Your task to perform on an android device: Open the Flora app and get an inspiration article for "How to Grow Arugula".
Image 0: 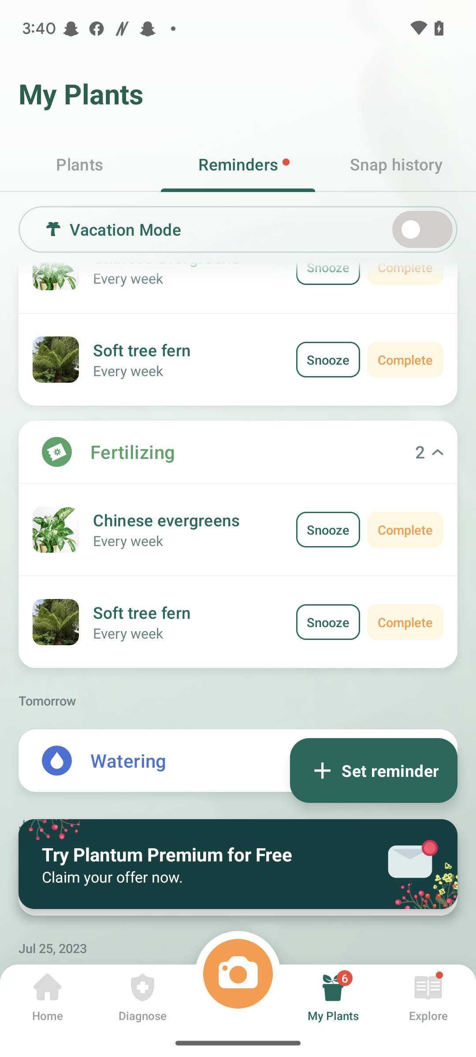
Open the Flora app 
Step 0: open app "Flora"
Image 1: 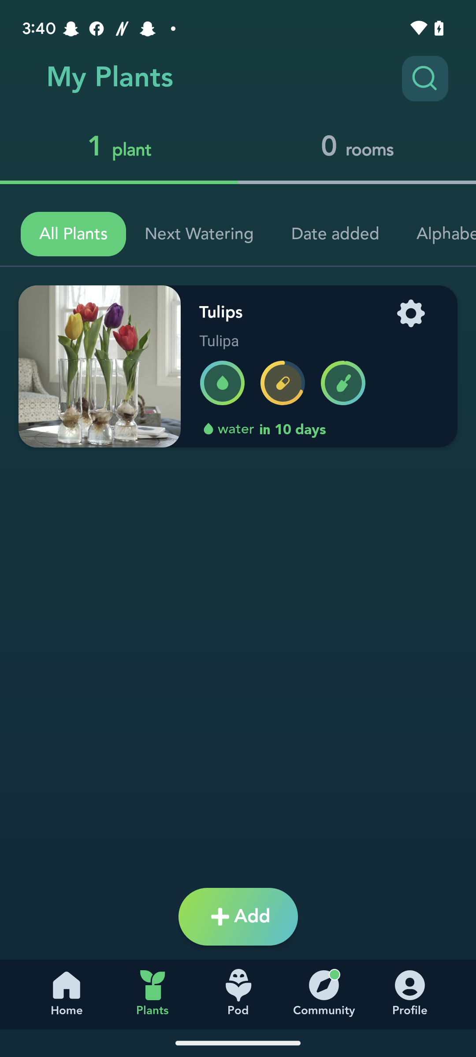
Click on the home tab at the bottom left corner of the screen
Step 1: click (66, 994)
Image 2: 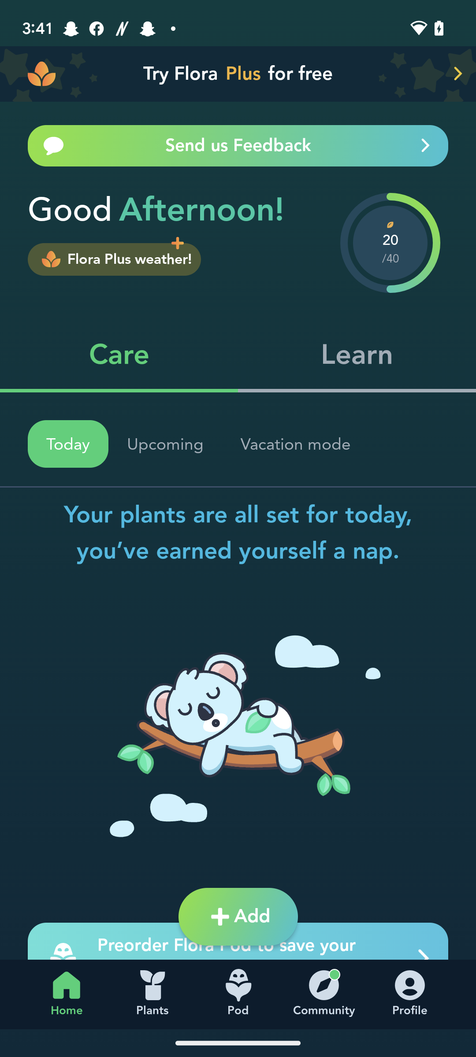
Go to the learn section
Step 2: click (357, 361)
Image 3: 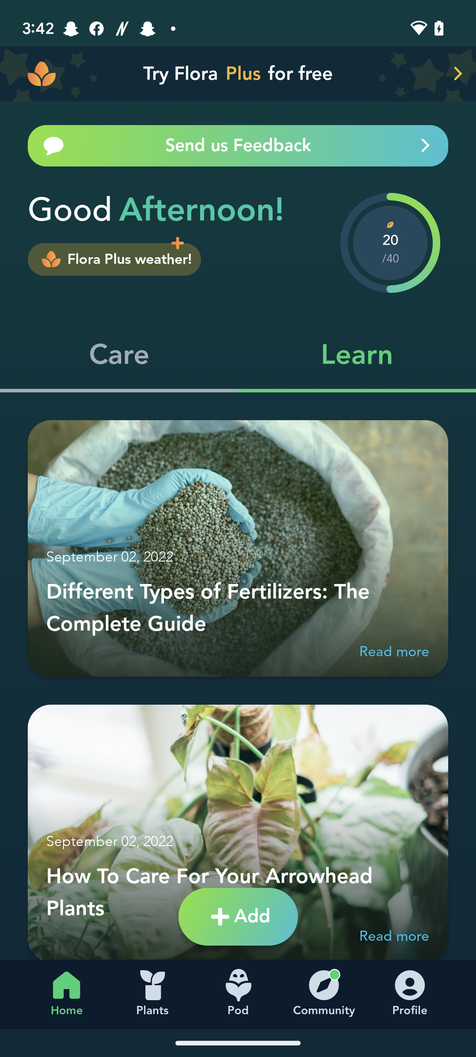
Swipe up to view "How to Grow Arugula"
Step 3: scroll down
Image 4: 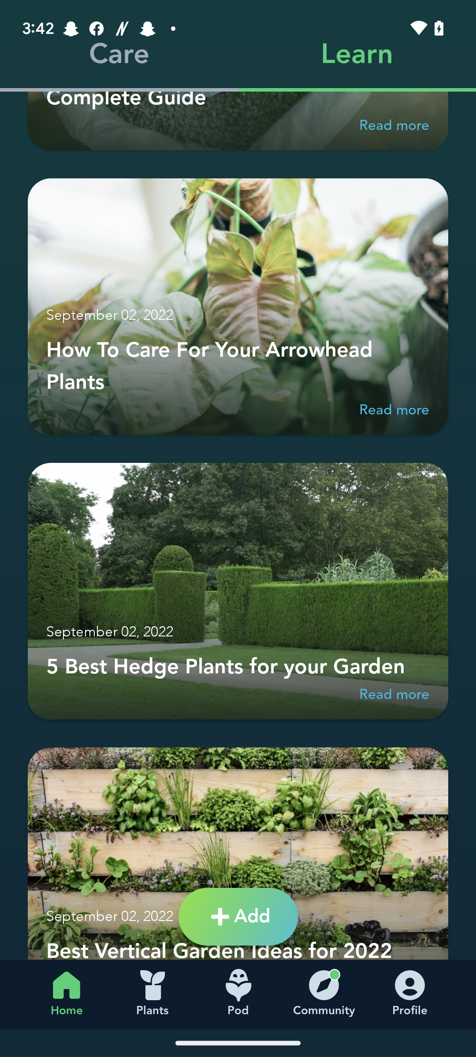
Swipe up to view "How to Grow Arugula"
Step 4: scroll down
Image 5: 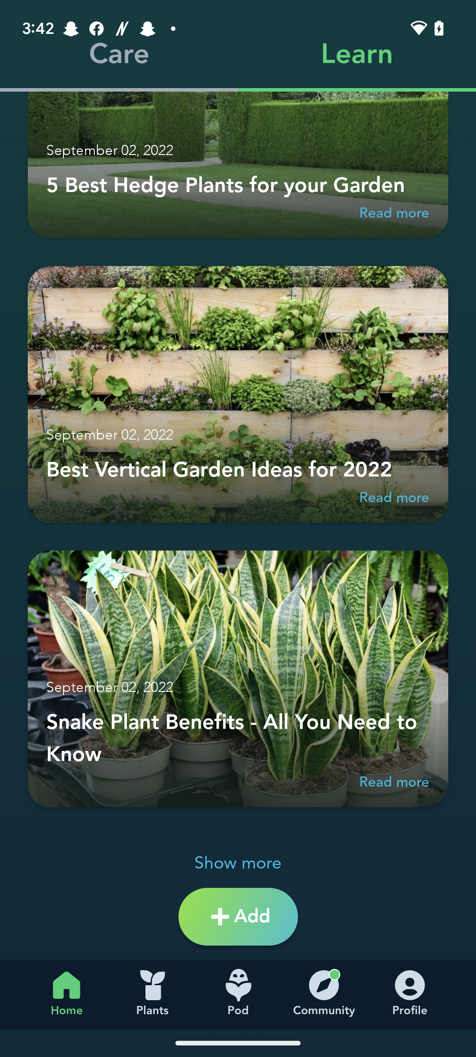
Click on the show more button
Step 5: click (238, 862)
Image 6: 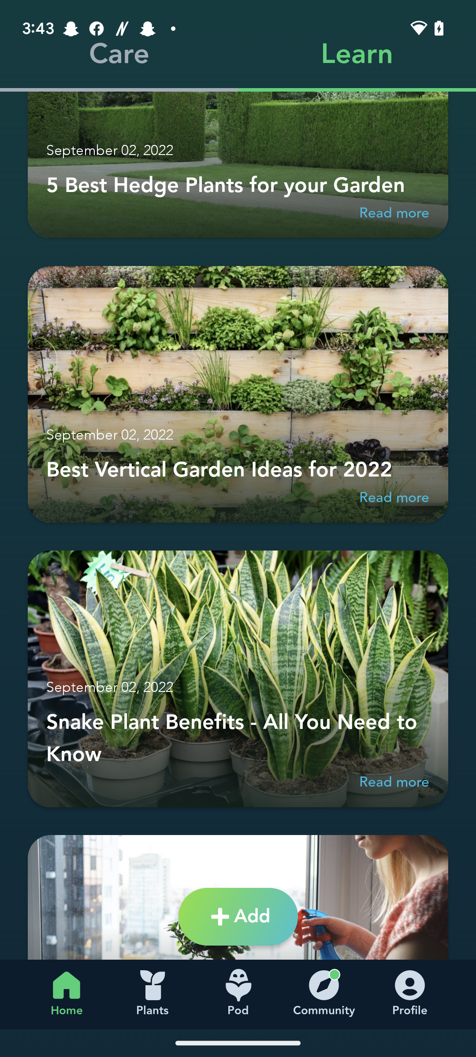
Swipe up to view "How to Grow Arugula"
Step 6: scroll down
Image 7: 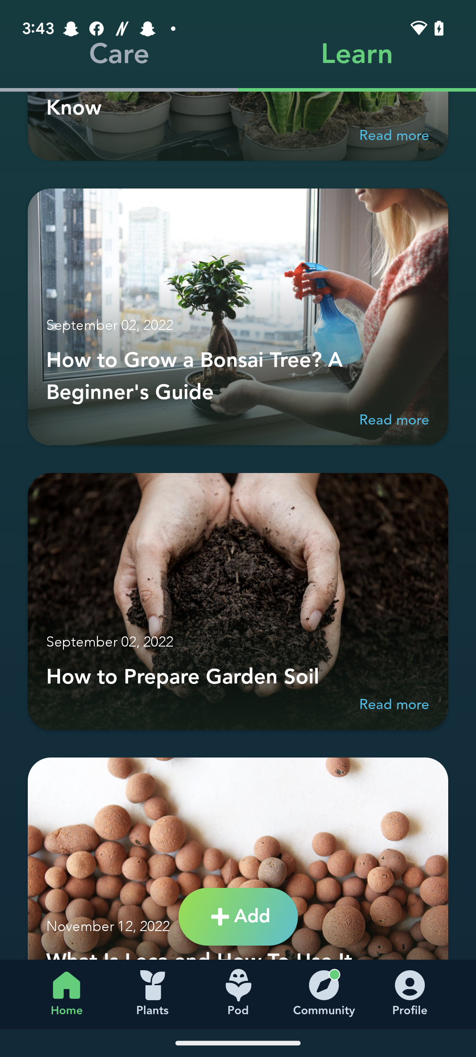
Swipe up to view "How to Grow Arugula"
Step 7: scroll down
Image 8: 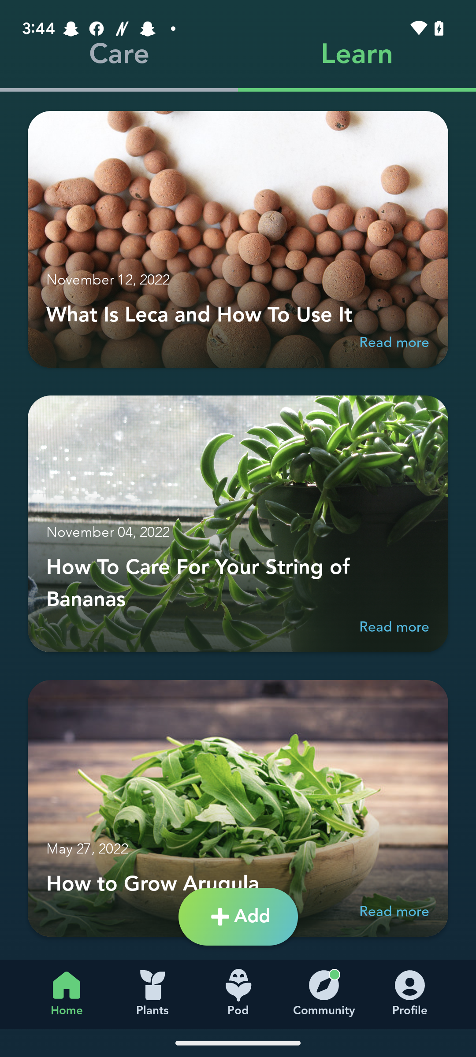
Swipe up to view "How to Grow Arugula"
Step 8: scroll down
Image 9: 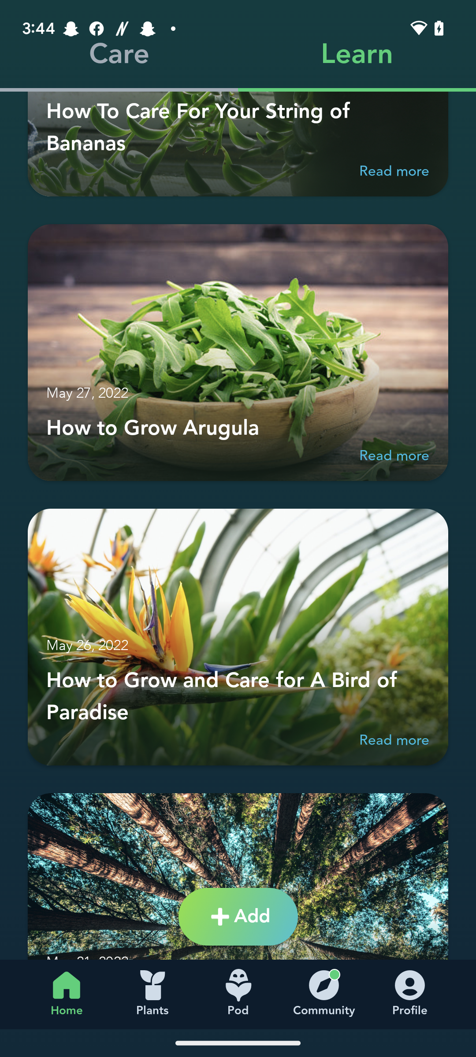
Open the article "How to Grow Arugula"
Step 9: click (238, 352)
Image 10: 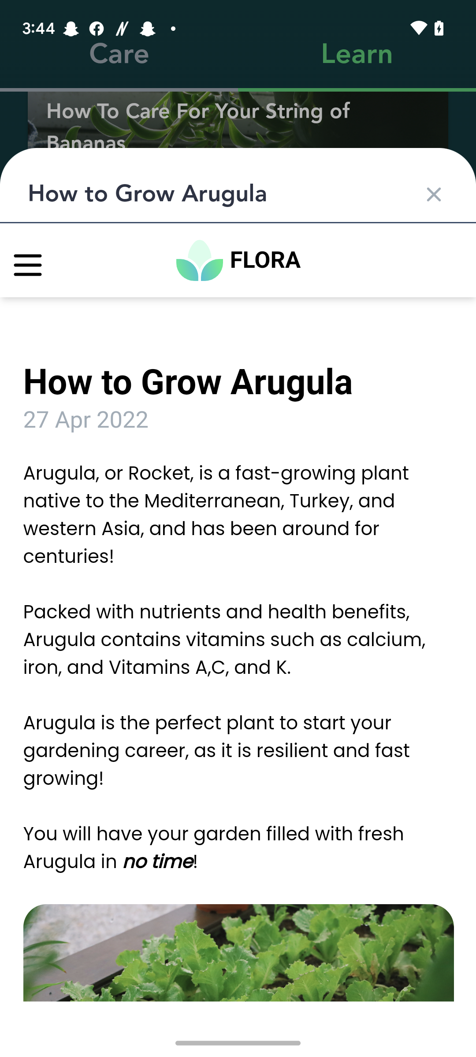
Swipe up to read the article
Step 10: scroll down
Image 11: 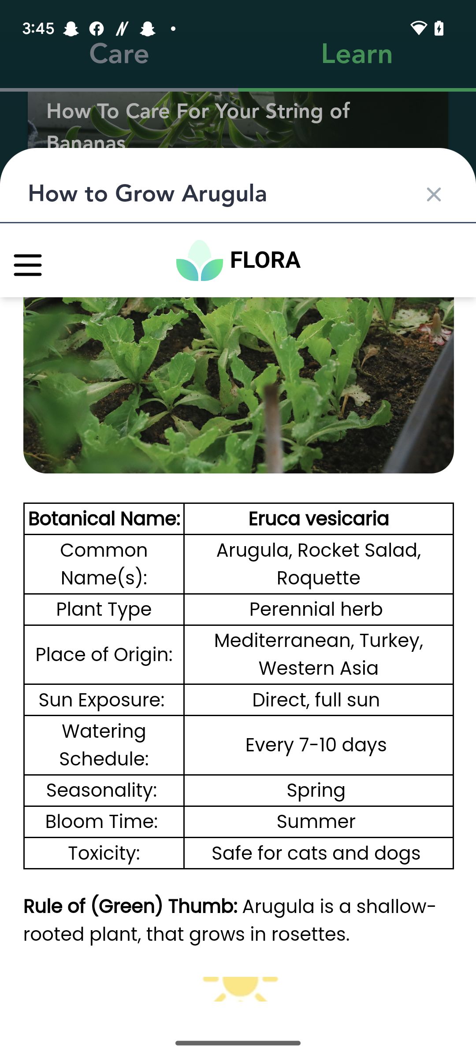
Swipe up to read the article
Step 11: scroll down
Image 12: 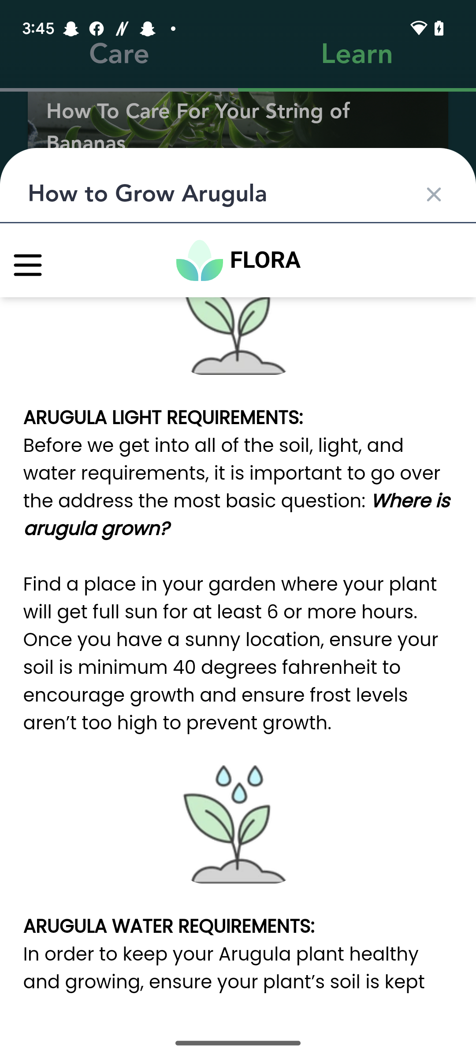
Swipe up to read the article
Step 12: scroll down
Image 13: 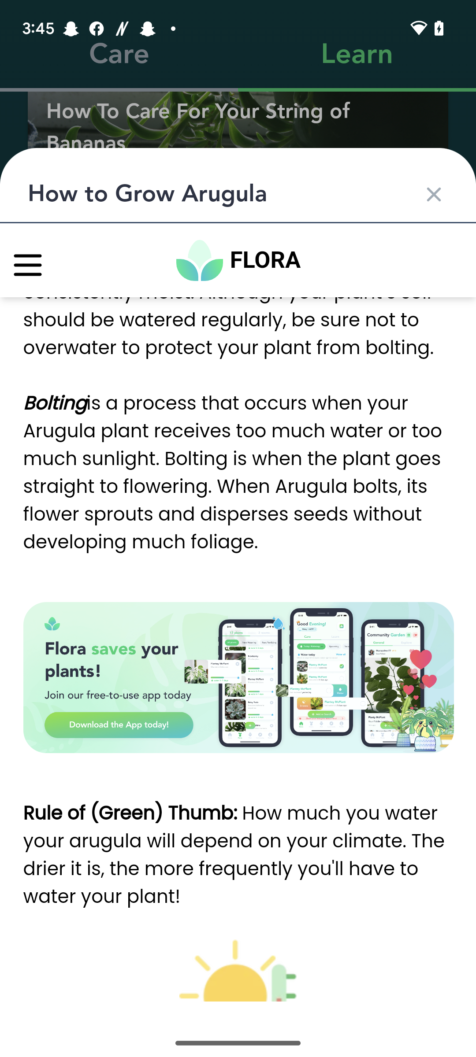
Swipe up to read the article
Step 13: scroll down
Image 14: 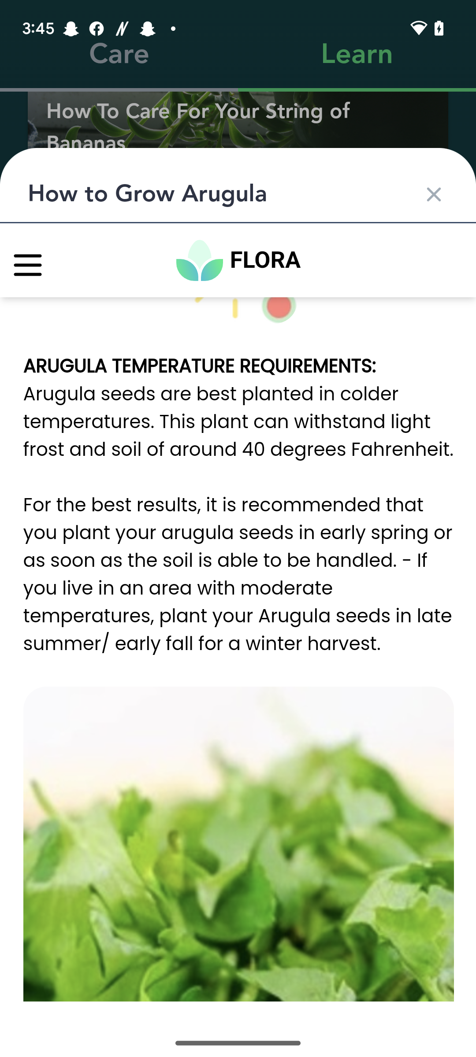
Swipe up to read the article
Step 14: scroll down
Image 15: 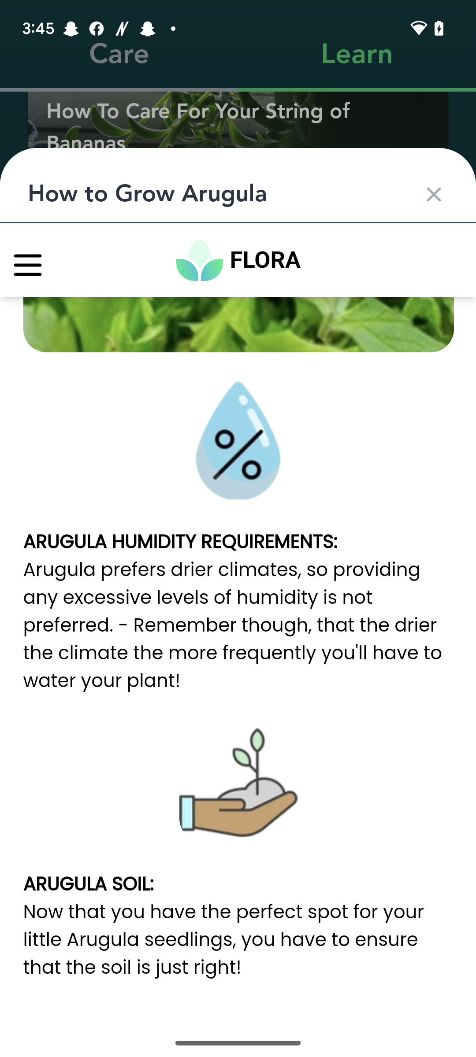
Swipe up to read the article
Step 15: scroll down
Image 16: 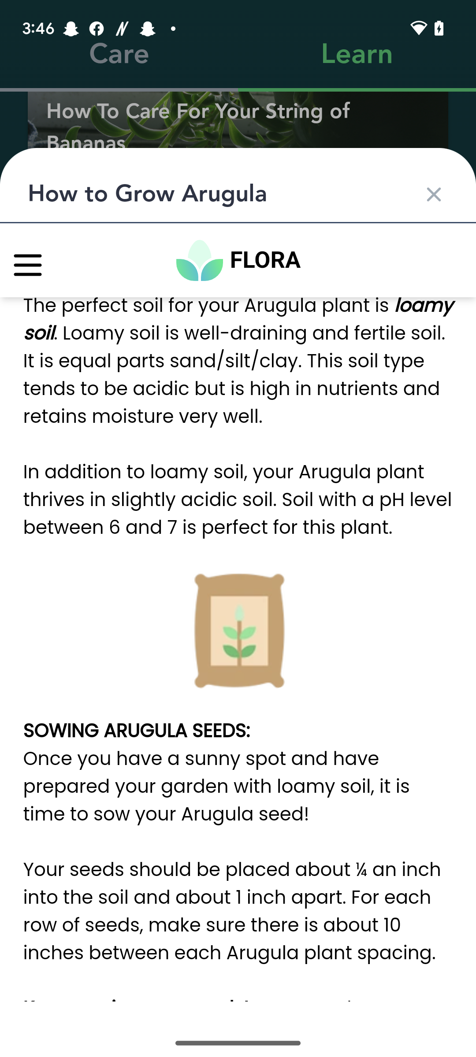
Swipe up to read the article
Step 16: scroll down
Image 17: 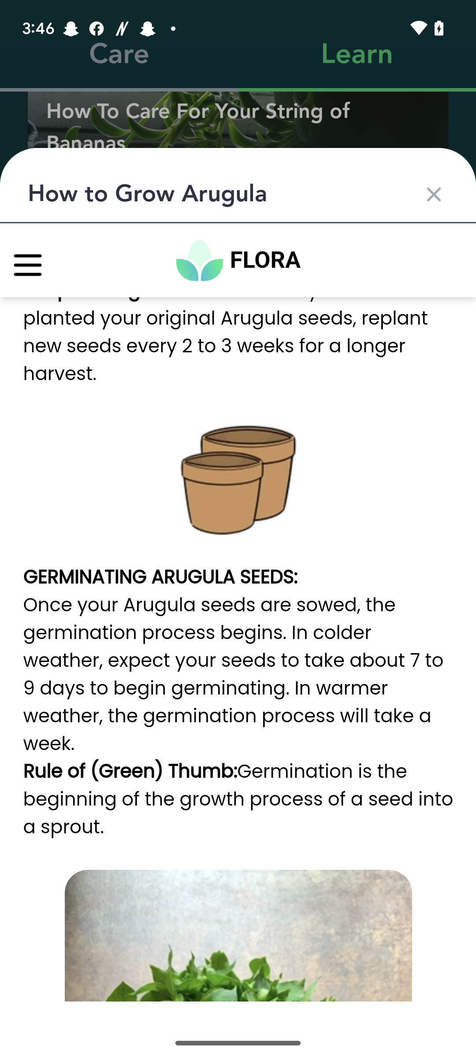
Swipe up to read the article
Step 17: scroll down
Image 18: 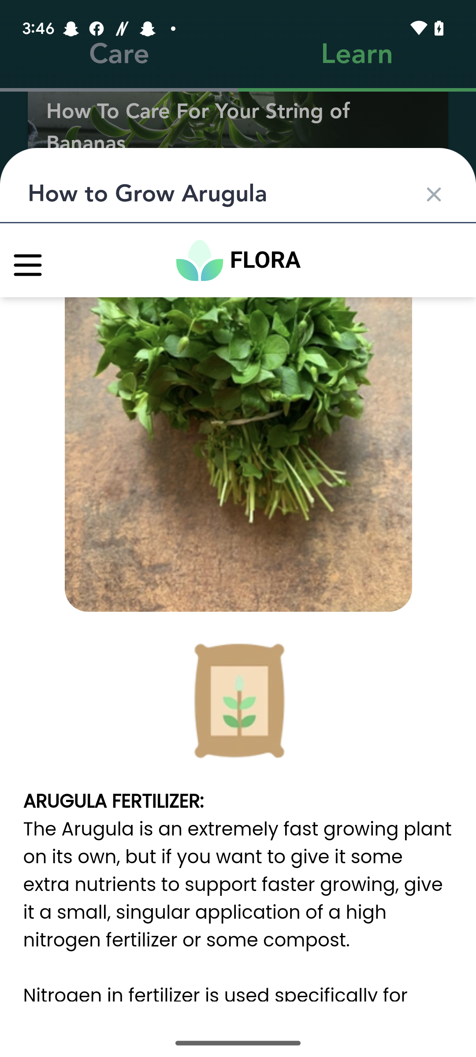
Swipe up to read the article
Step 18: scroll down
Image 19: 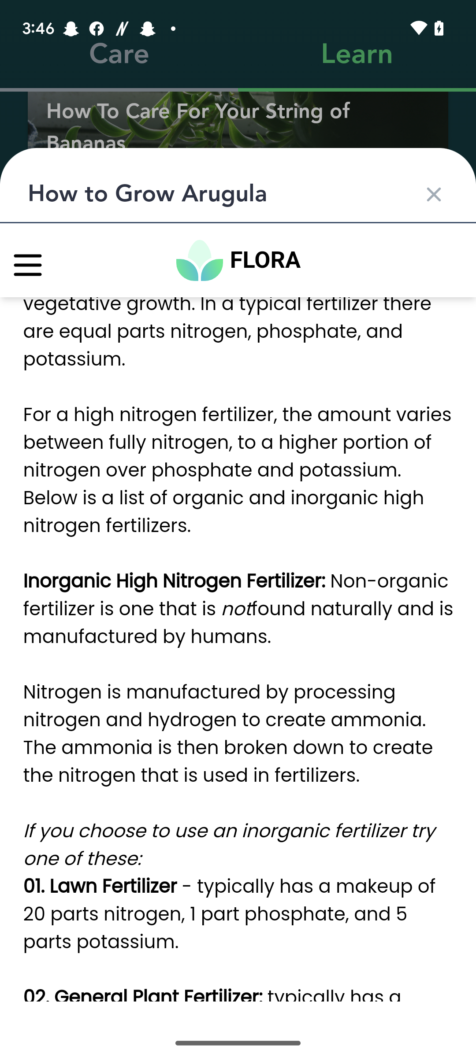
Swipe up to read the article
Step 19: scroll down
Image 20: 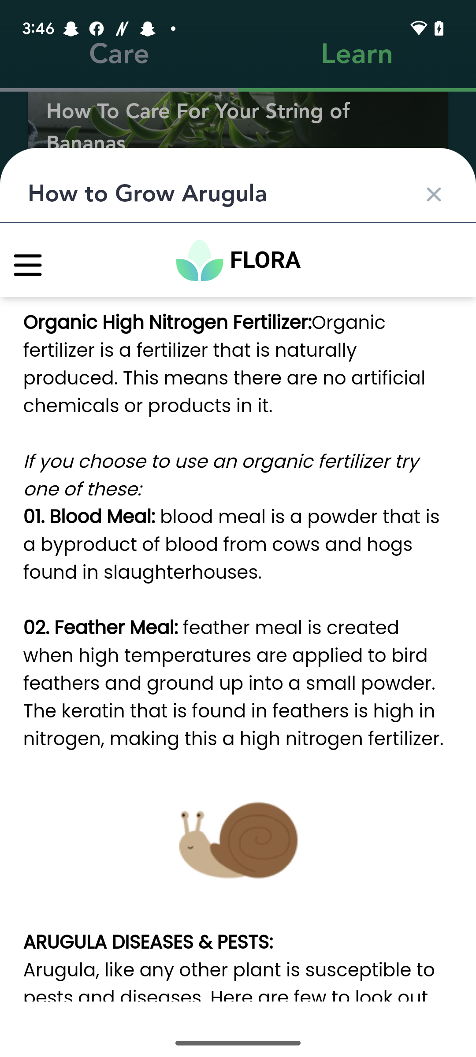
Swipe up to read the article
Step 20: scroll down
Image 21: 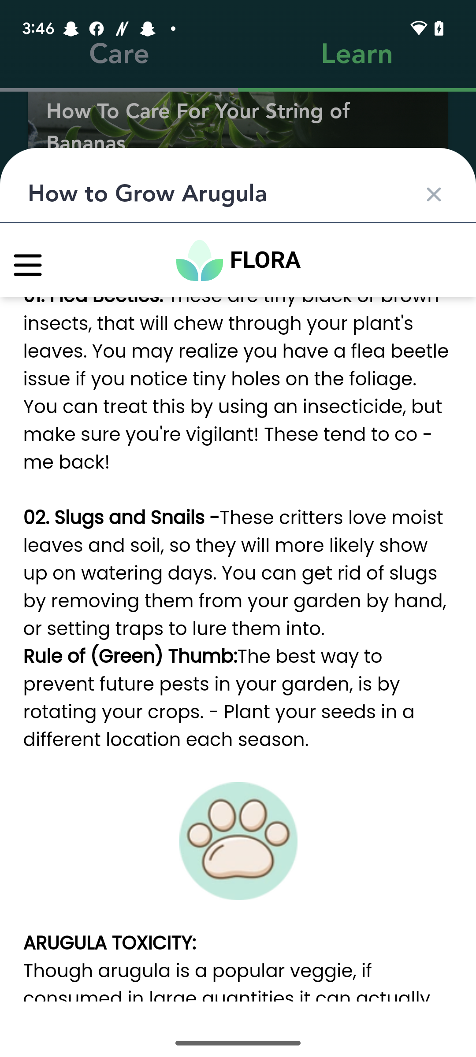
Swipe up to read the article
Step 21: scroll down